Your task to perform on an android device: I'm going to meet my son in Berlin for important work with my wife and I decided to go there by flight, so search for the one way flight from Stuttgart to Berlin airport on January 1,2024 in the Booking.com app
Image 0: 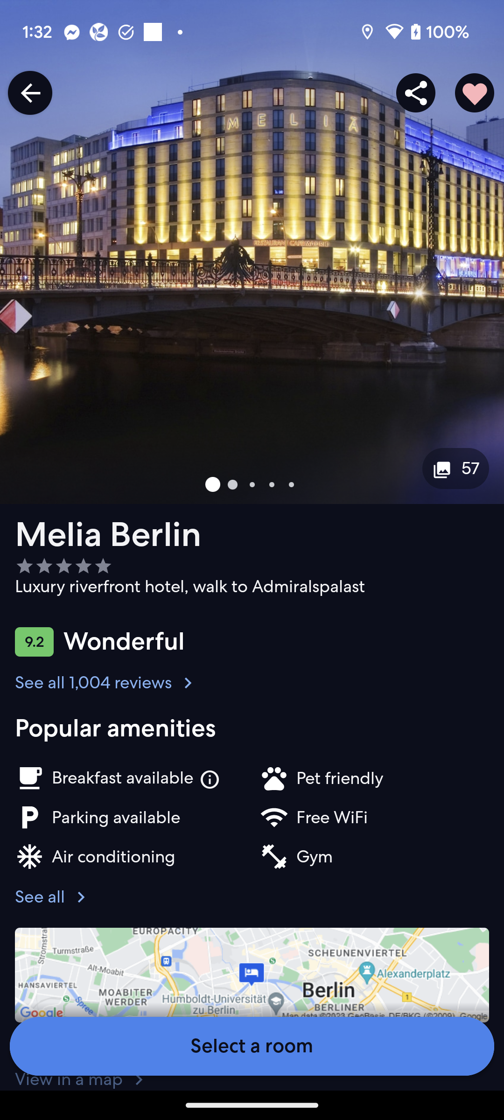
Open the Booking.com app.
Step 0: open app "Booking.com"
Image 1: 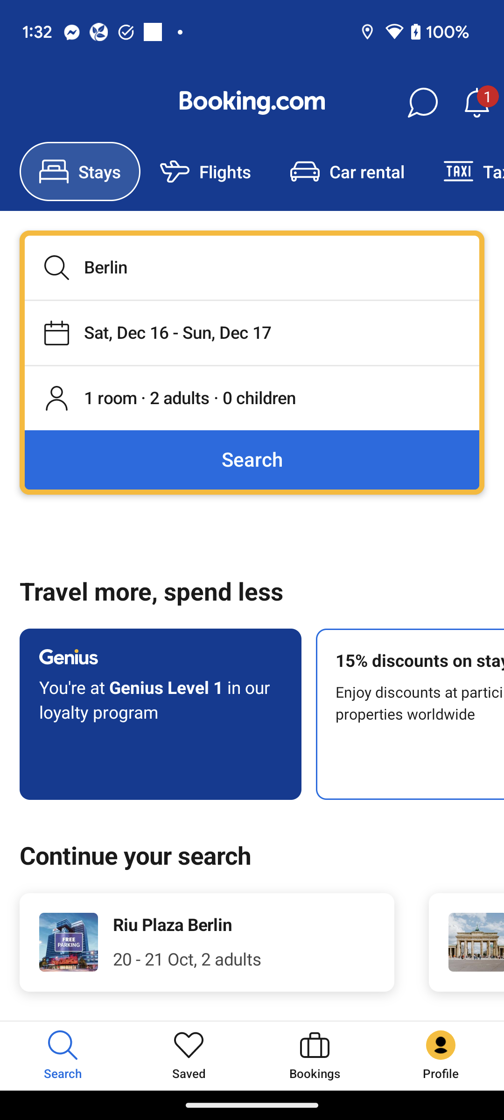
Click on the Flights tab to search for the flight.
Step 1: click (225, 171)
Image 2: 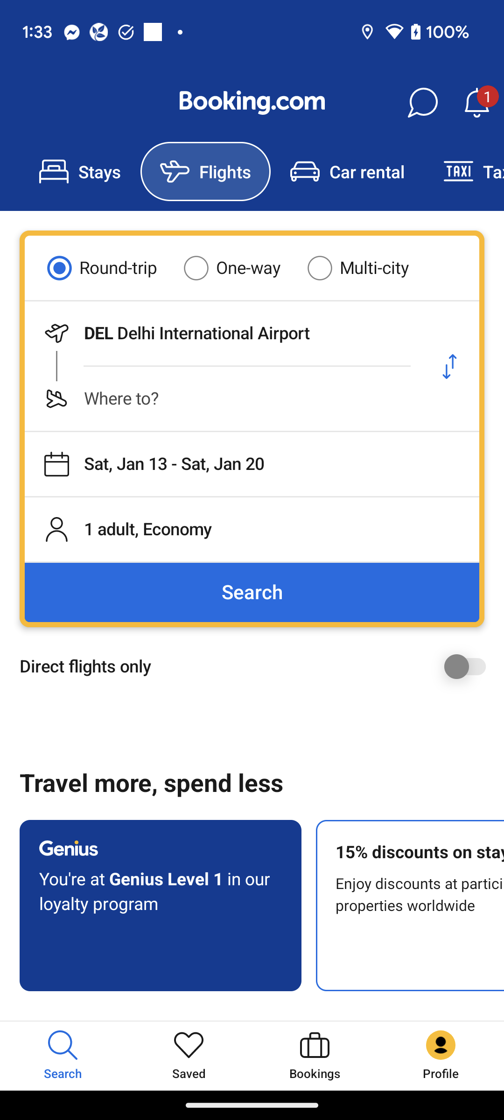
Click on the first input box to enter the departure location
Step 2: click (223, 333)
Image 3: 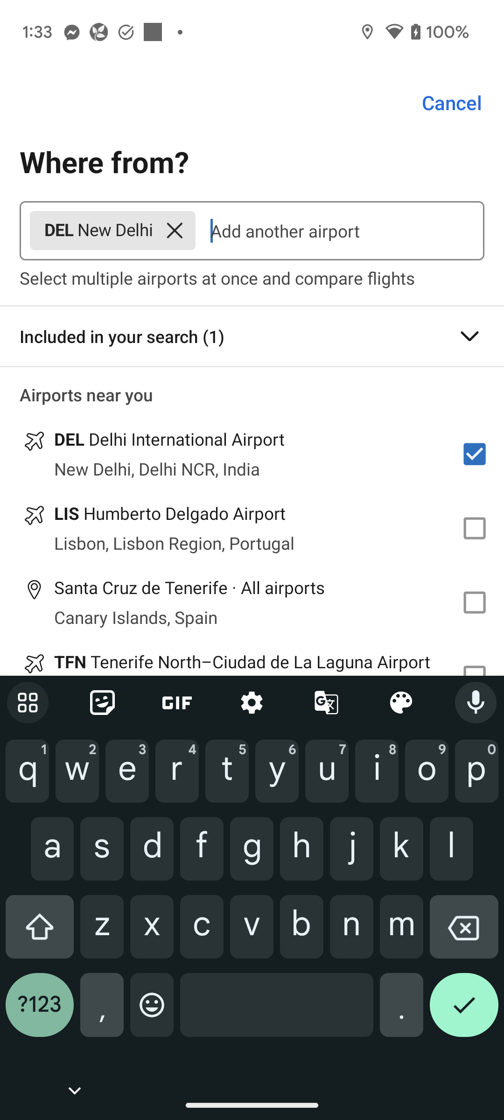
Click on the cross icon of the search bar to clear the search bar
Step 3: click (174, 230)
Image 4: 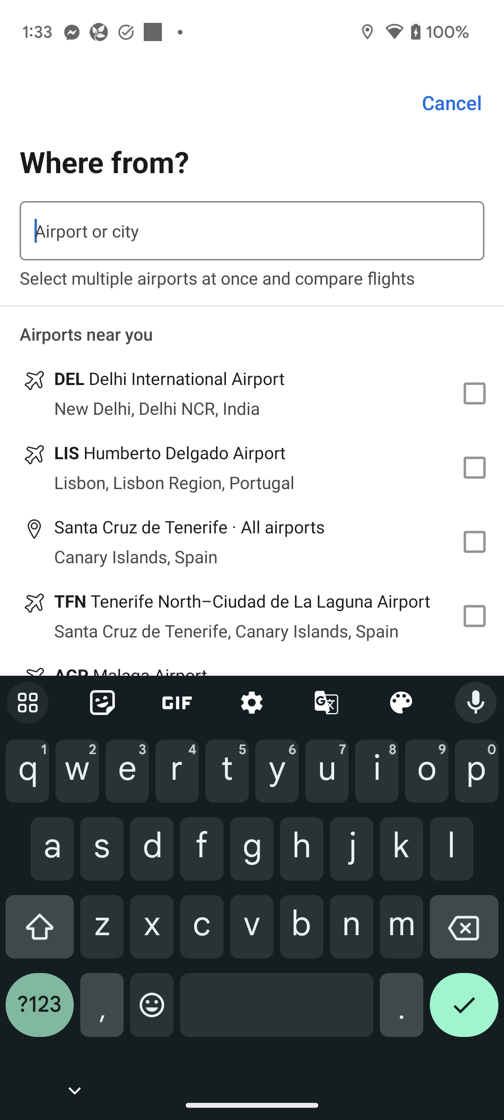
Type Stuttgart in the departure location section
Step 4: type "Stuttgart"
Image 5: 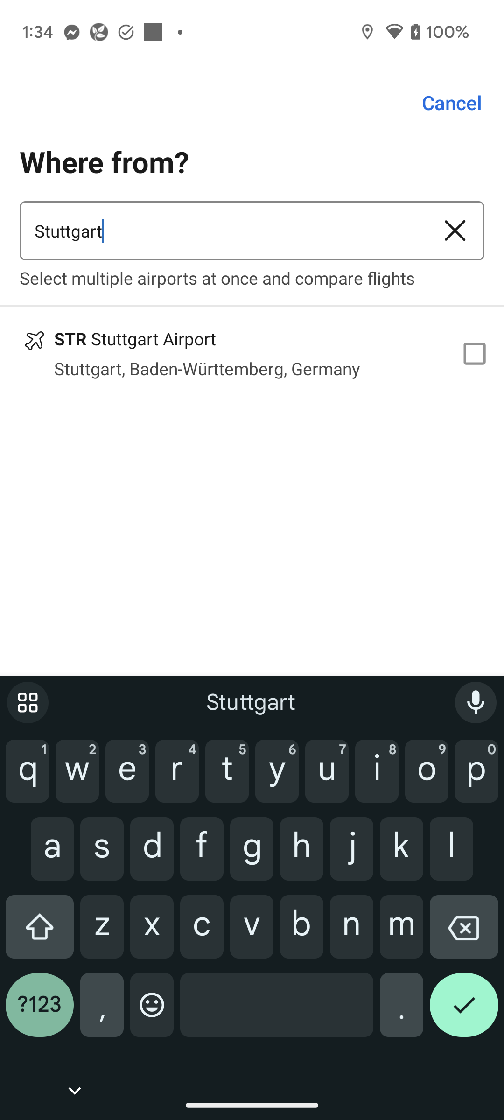
Click on the check box of Stuttgart airport to select the departure location
Step 5: click (474, 353)
Image 6: 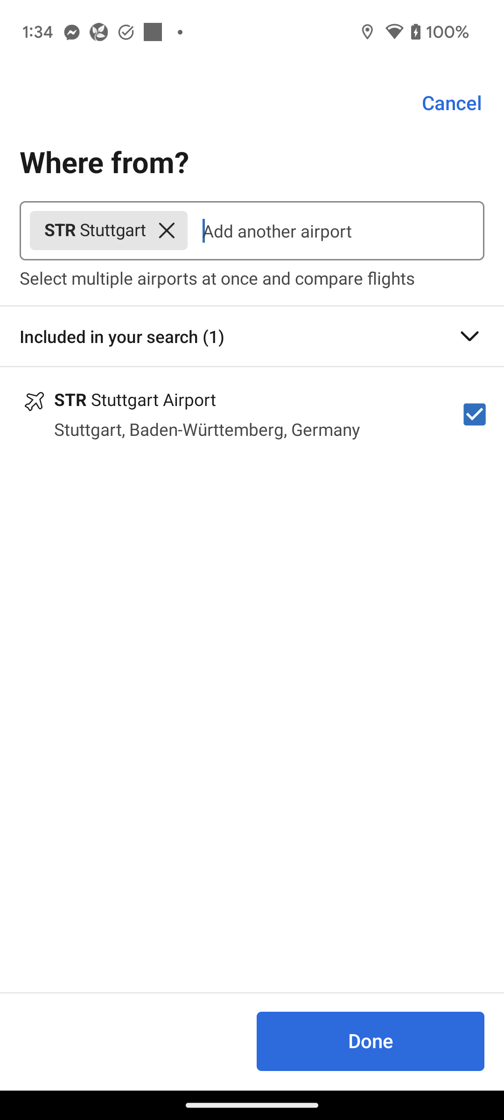
Click on the Done button at the bottom right corner of the screen to confirm the departure location
Step 6: click (371, 1041)
Image 7: 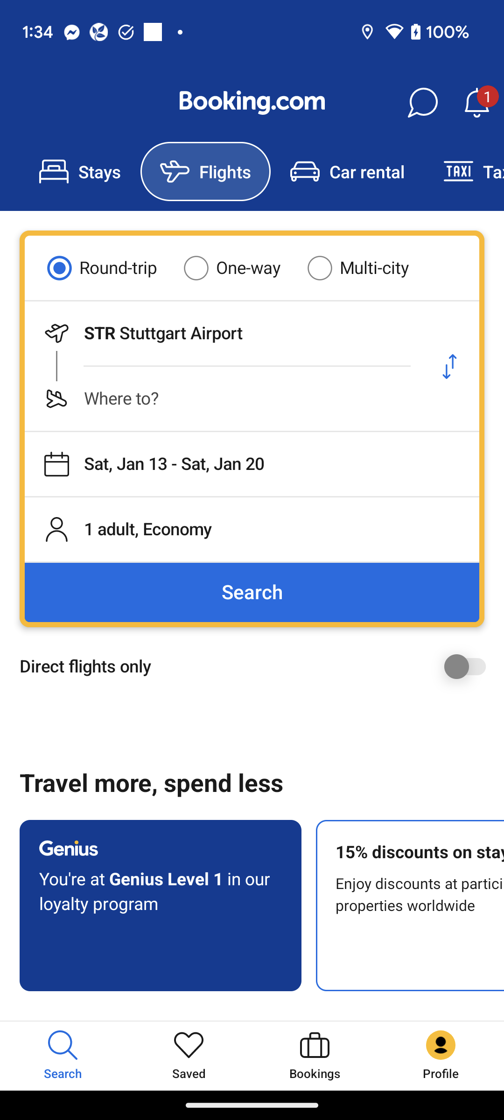
Click on the second input box to enter the destination location
Step 7: click (223, 399)
Image 8: 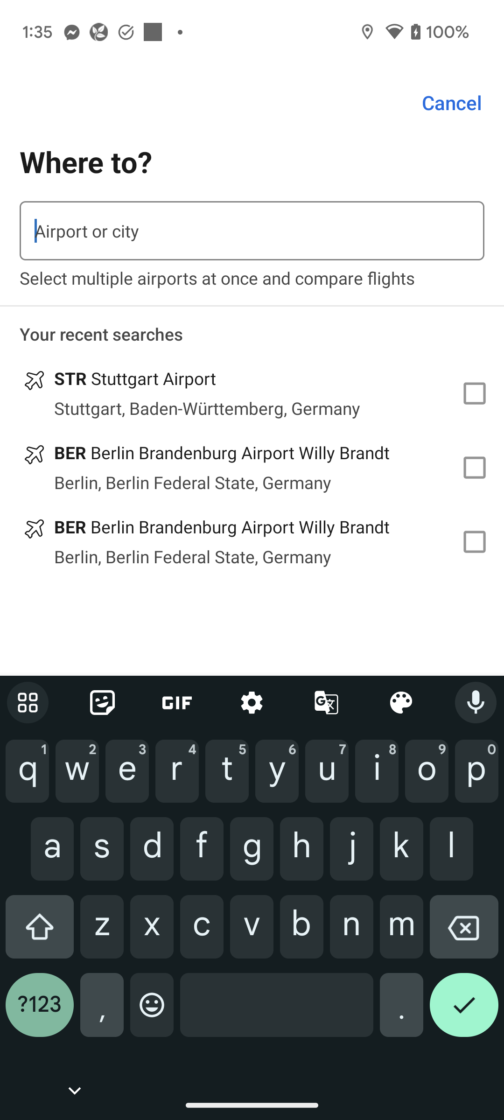
Type Berlin in the destination section to select the destination
Step 8: type "Berlin"
Image 9: 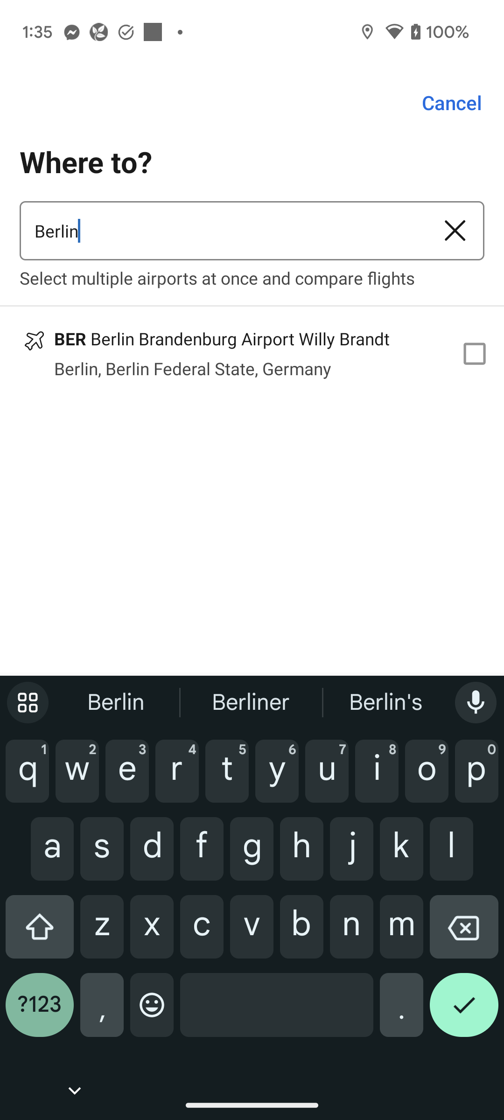
Click on the check box of Berlin airport to select the destination location
Step 9: click (474, 353)
Image 10: 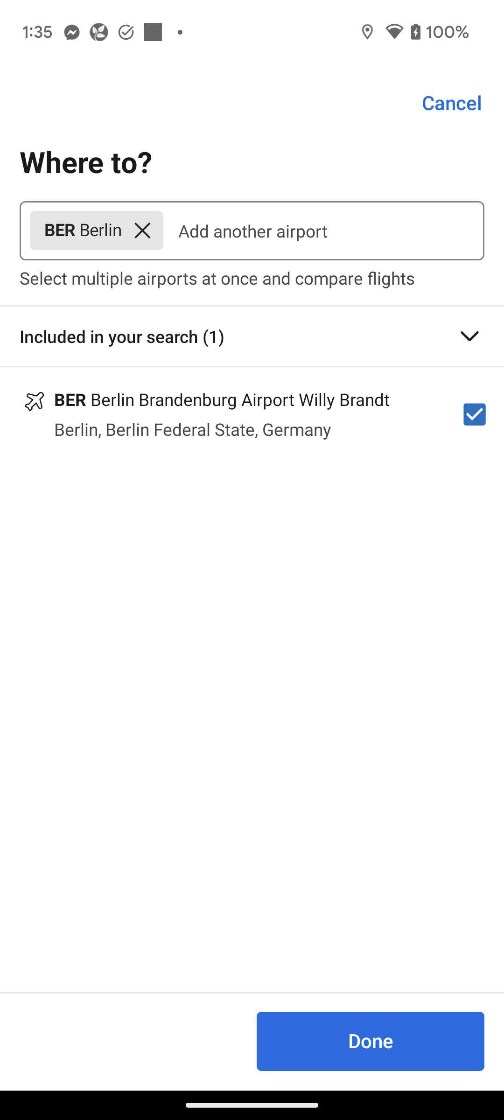
Click on the Done button at the bottom right corner of the screen to confirm the destination location.
Step 10: click (371, 1041)
Image 11: 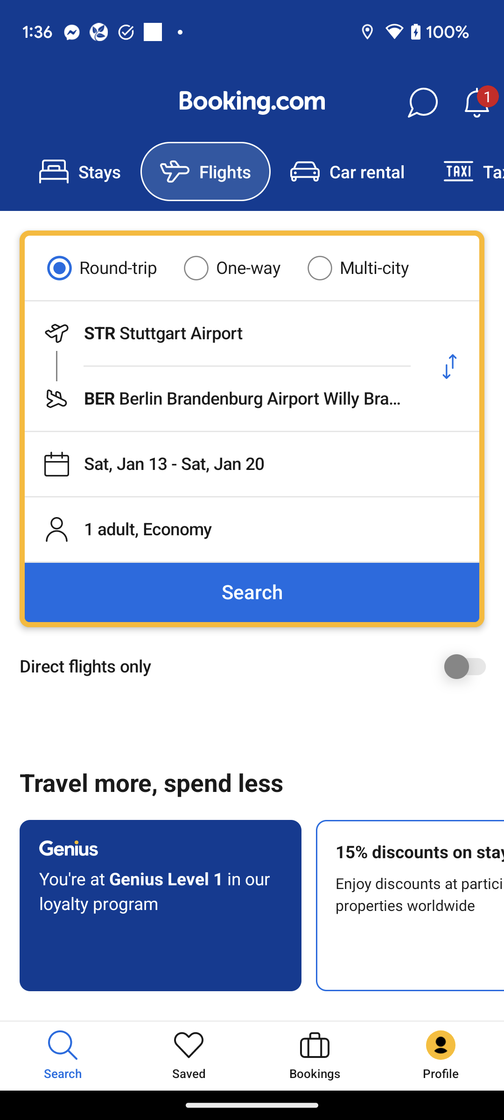
Click on the circle of One-way to search for the one way flights.
Step 11: click (252, 267)
Image 13: 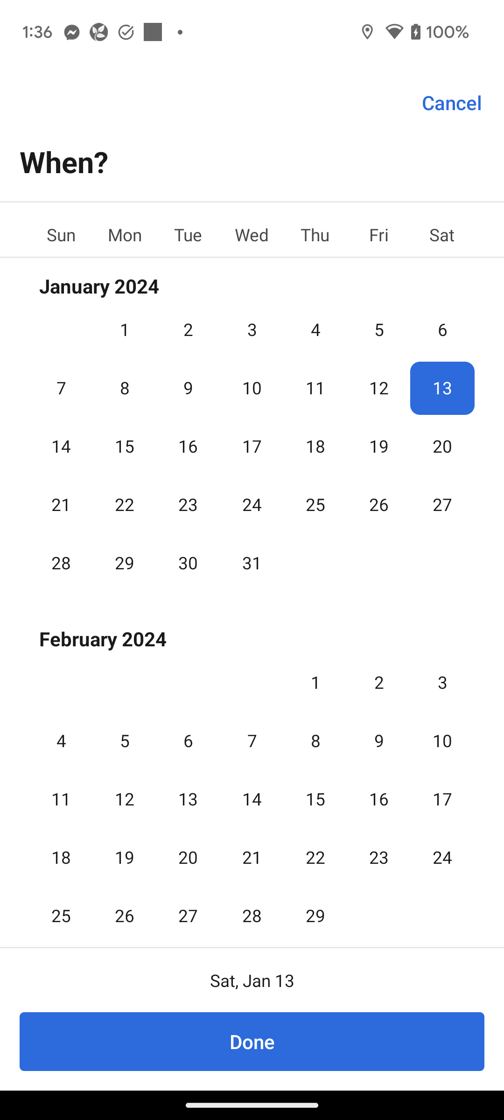
Click on January 1 to select the departure date.
Step 13: click (125, 329)
Image 14: 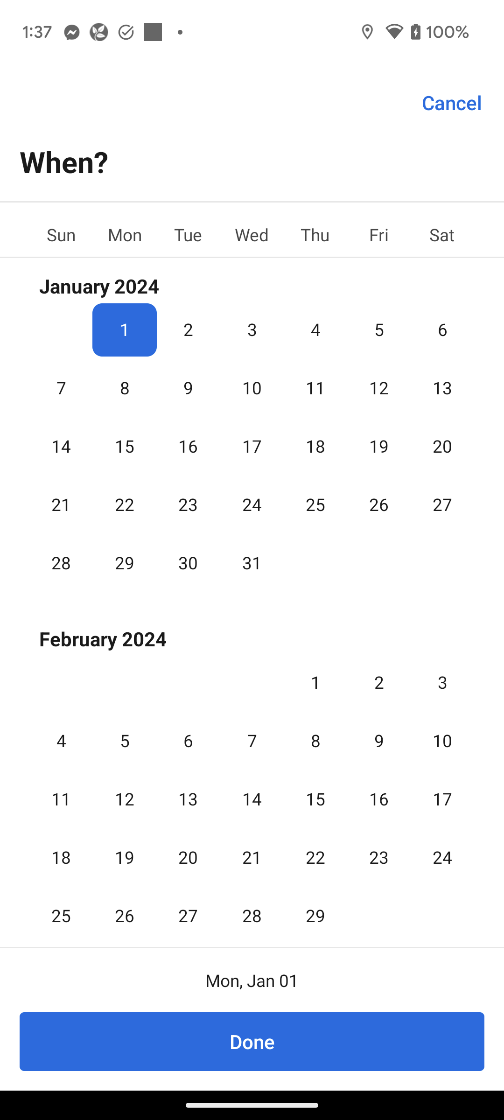
Click on the Done button at the bottom of the screen to confirm the departure date.
Step 14: click (252, 1042)
Image 15: 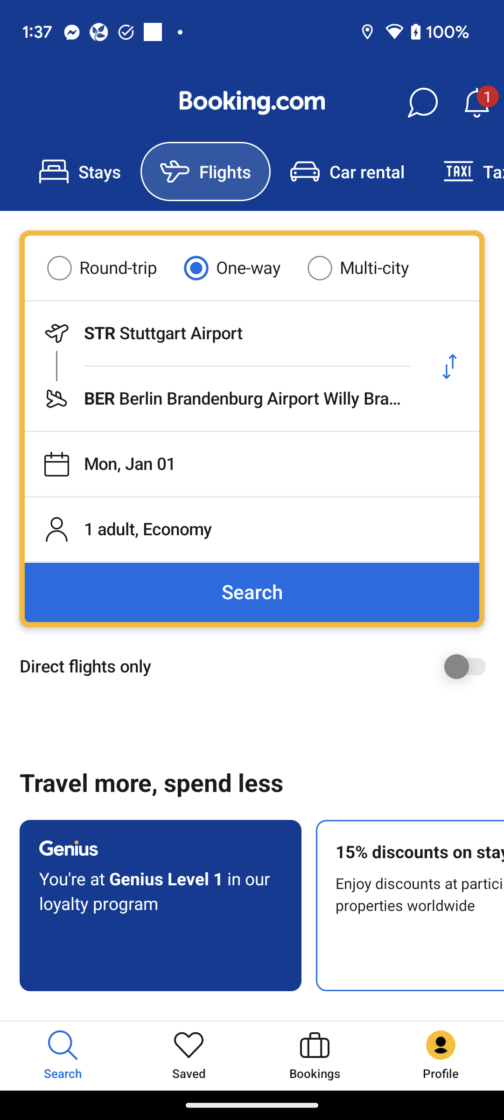
Click on the Traveler option to select the number of travelers
Step 15: click (252, 529)
Image 16: 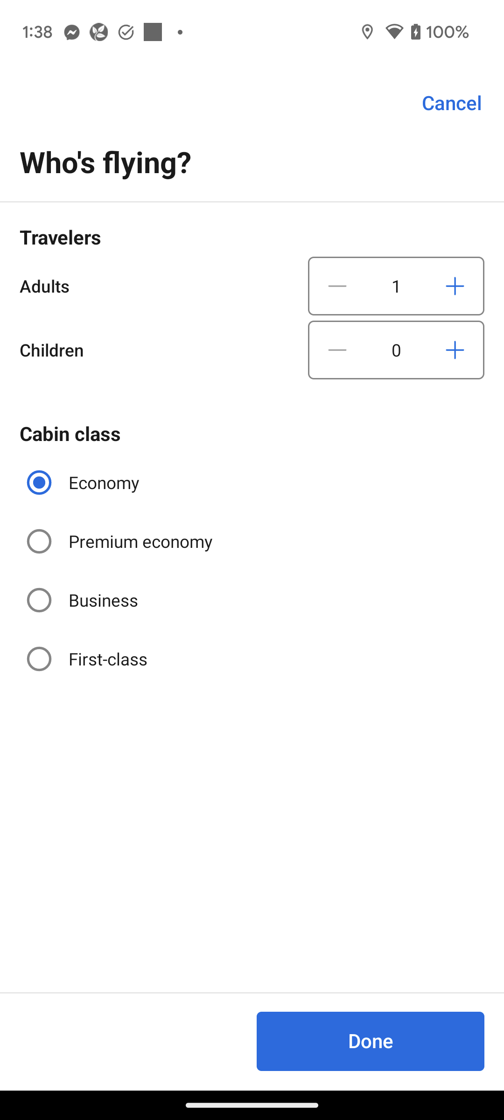
Click on the plus icon of the Adults to enter the number of travelers
Step 16: click (455, 286)
Image 17: 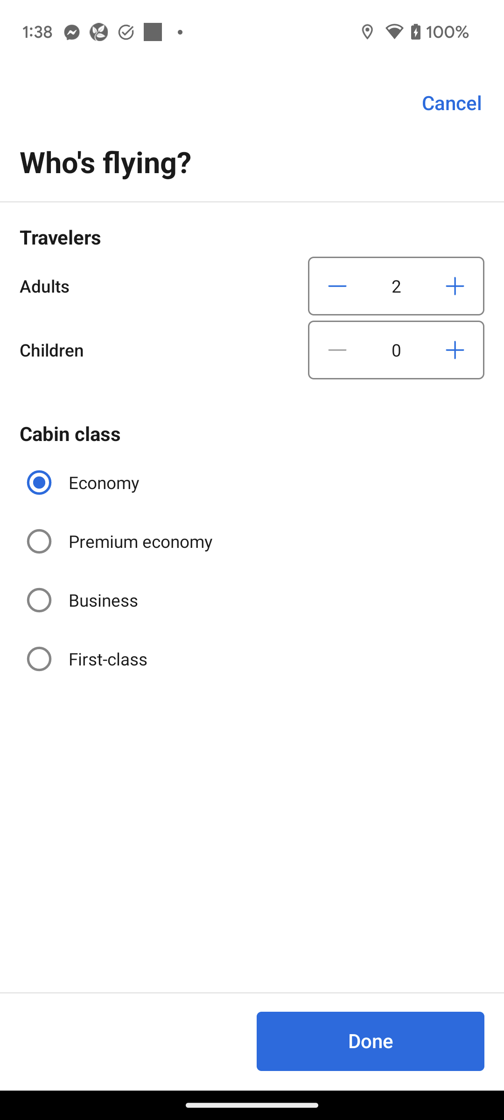
Click on the Done button at the bottom right corner of the screen to confirm the number of travelers.
Step 17: click (371, 1041)
Image 18: 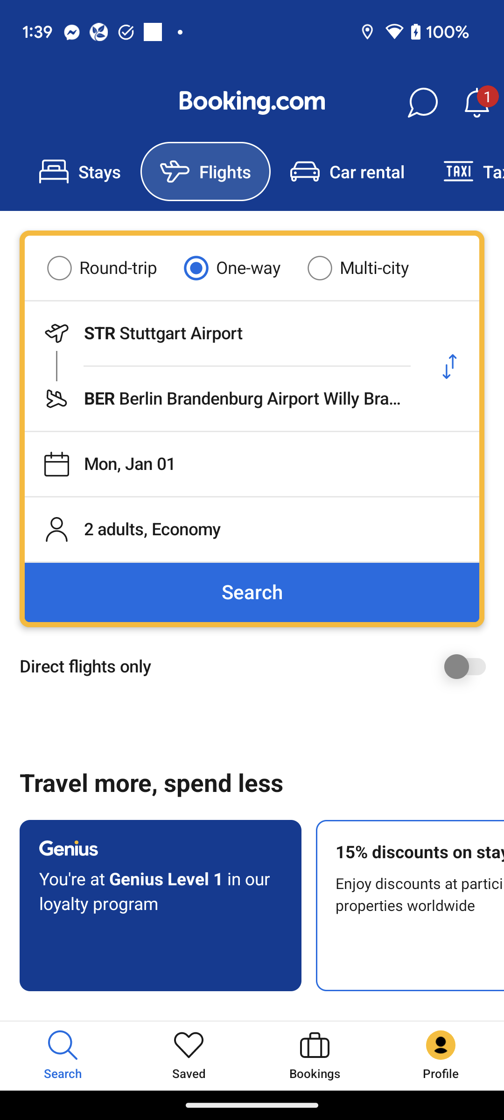
Click on the search button to search for the flights.
Step 18: click (252, 592)
Image 19: 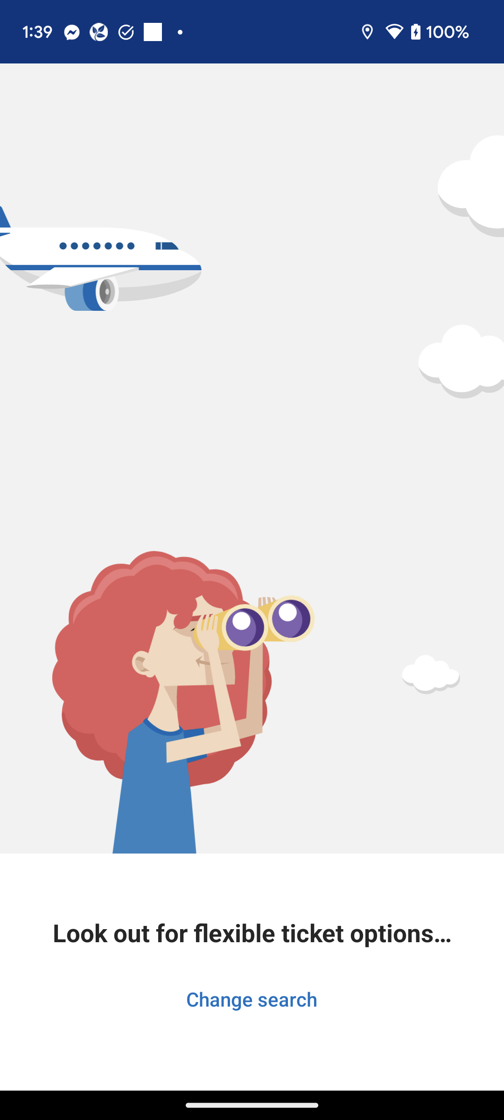
Click on the search button to search for the flights.
Step 19: wait